Your task to perform on an android device: Locate the screwdriver set in the Auromobile and Motorcycle category by using the DHgate app.
Image 0: 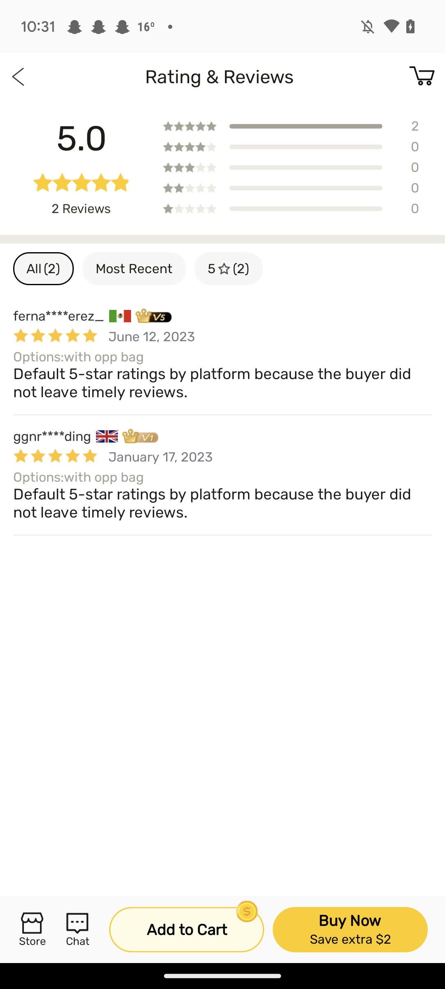
Go back to previous
Step 0: press back button
Image 1: 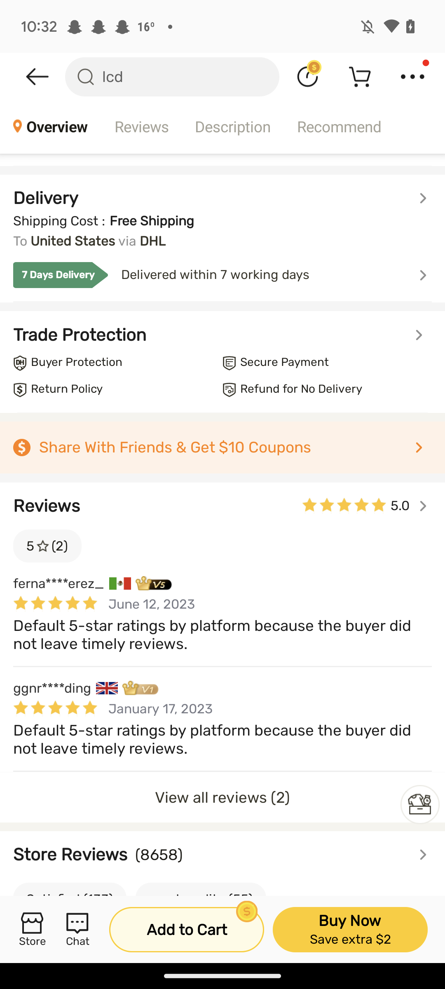
Go back to previous page 
Step 1: press back button
Image 2: 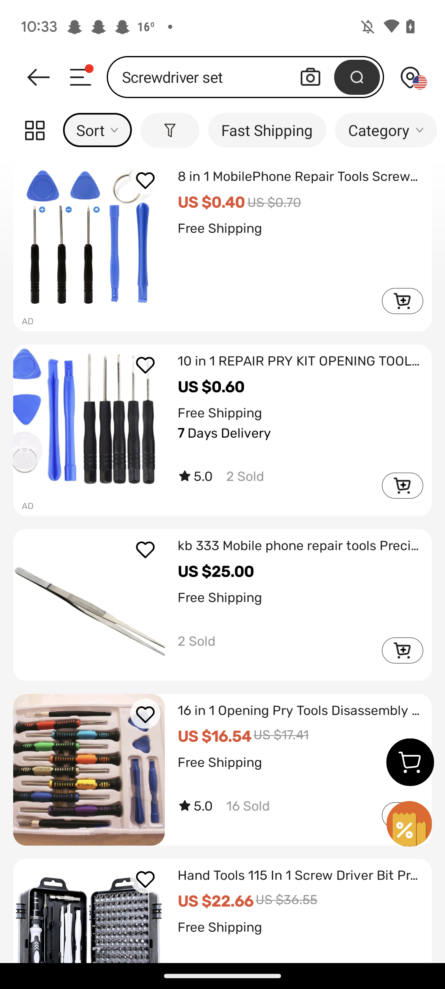
Click on category option
Step 2: click (379, 130)
Image 3: 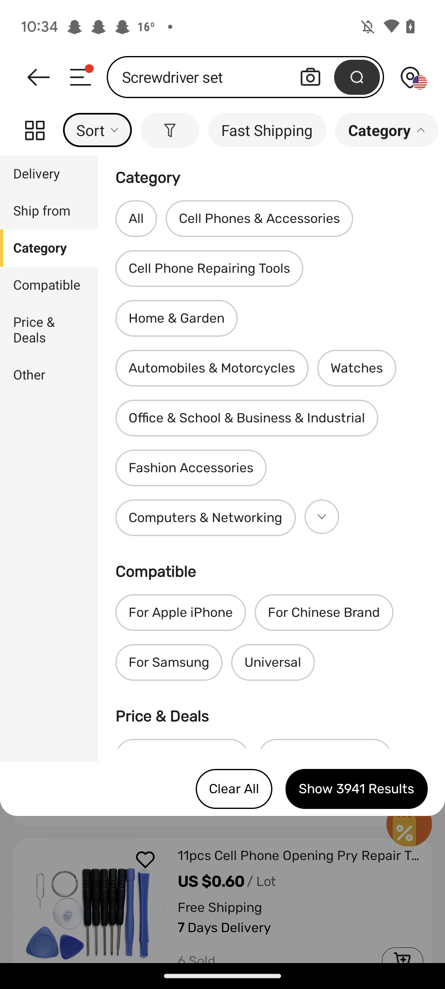
Click on Auromobile and Motorcycle
Step 3: click (212, 368)